Your task to perform on an android device: Bouvardia looks good, as it has 4.6 star ratings, so I want to view the full menu of Bouvardia Restaurant in the OpenTable app.
Image 0: 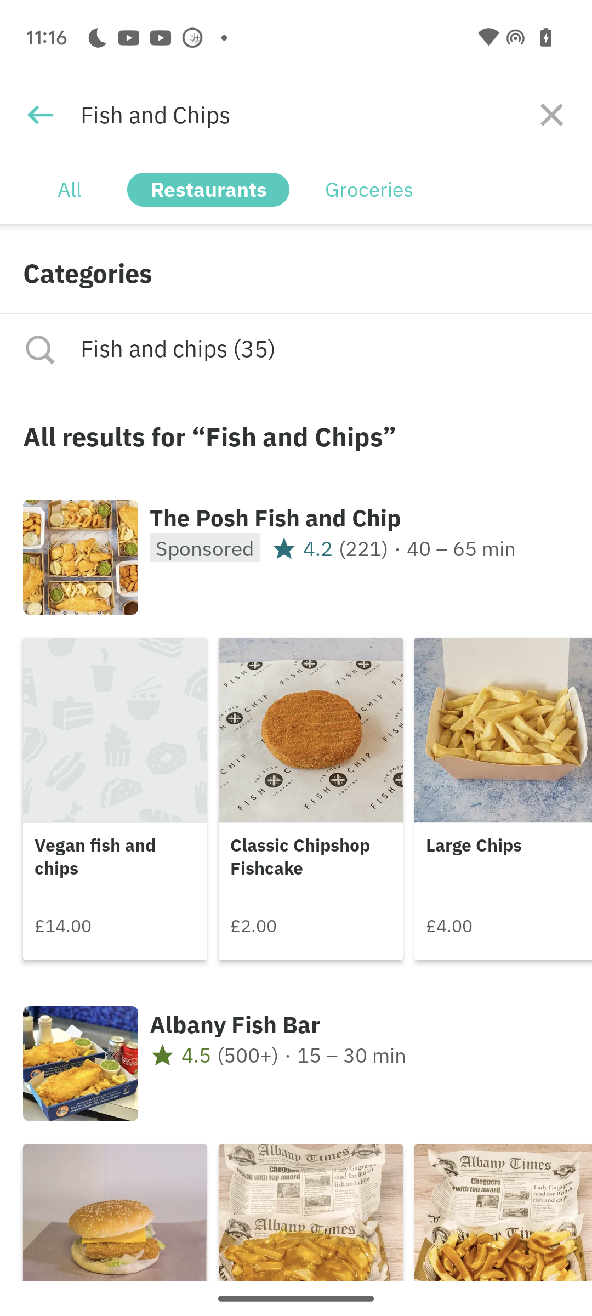
Open Opentable app
Step 0: open app "OpenTable"
Image 1: 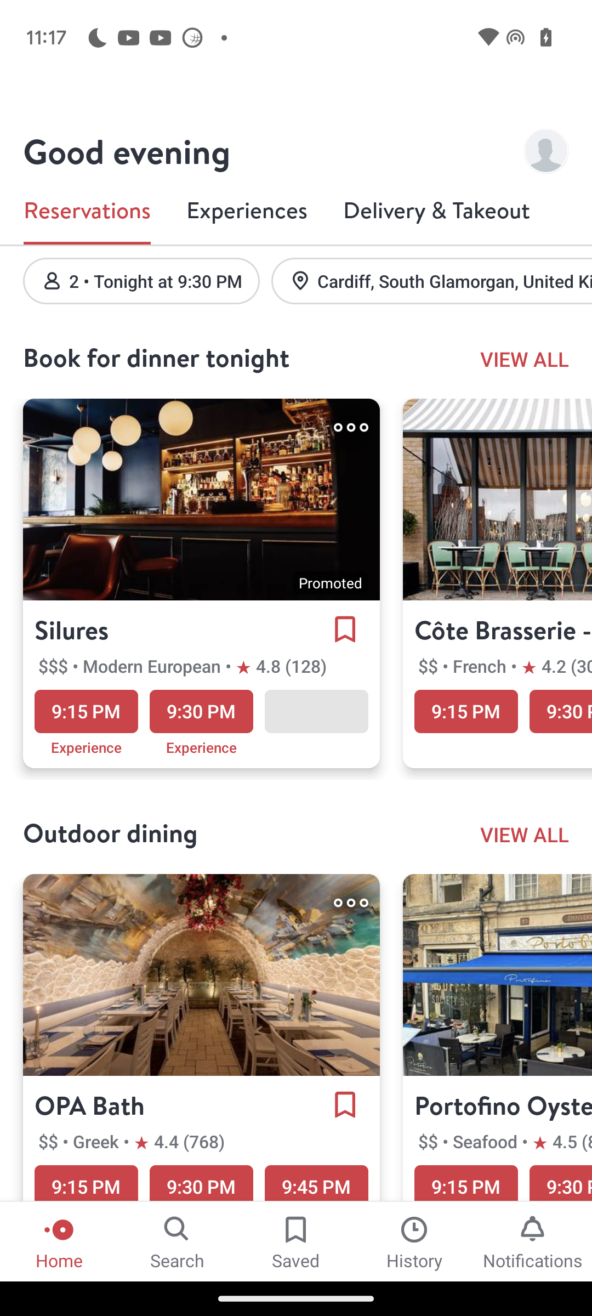
Click on the search option
Step 1: click (178, 1241)
Image 2: 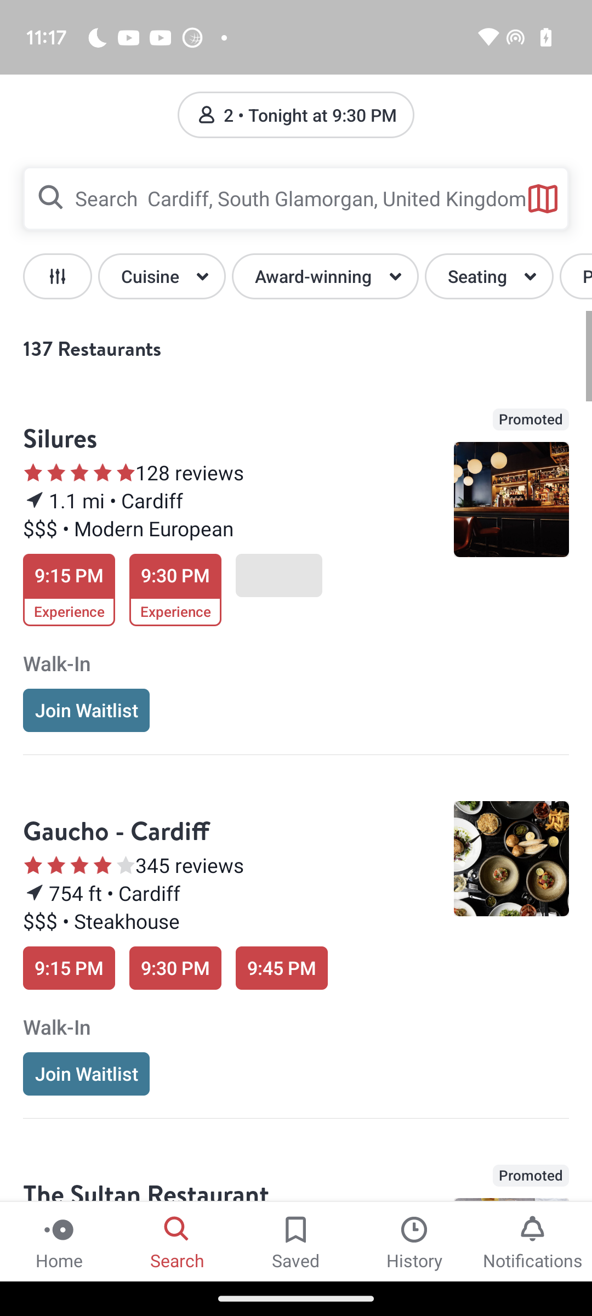
Click on the search bar
Step 2: click (301, 198)
Image 4: 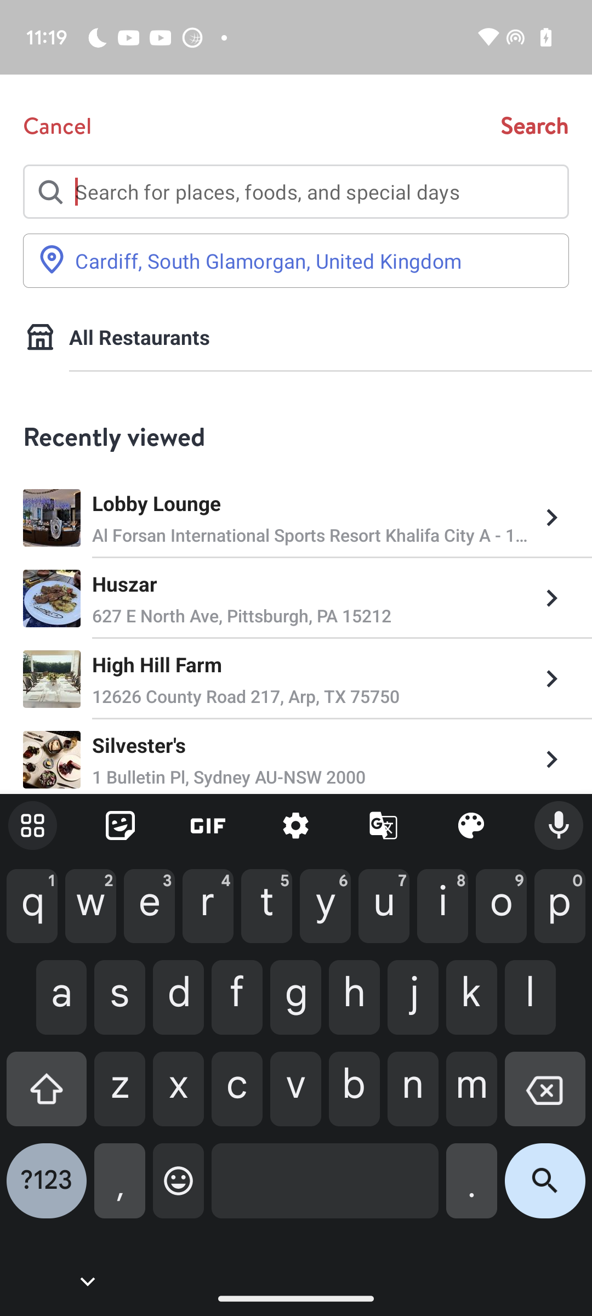
Enter Bouvardia
Step 4: type "Bouvardia"
Image 5: 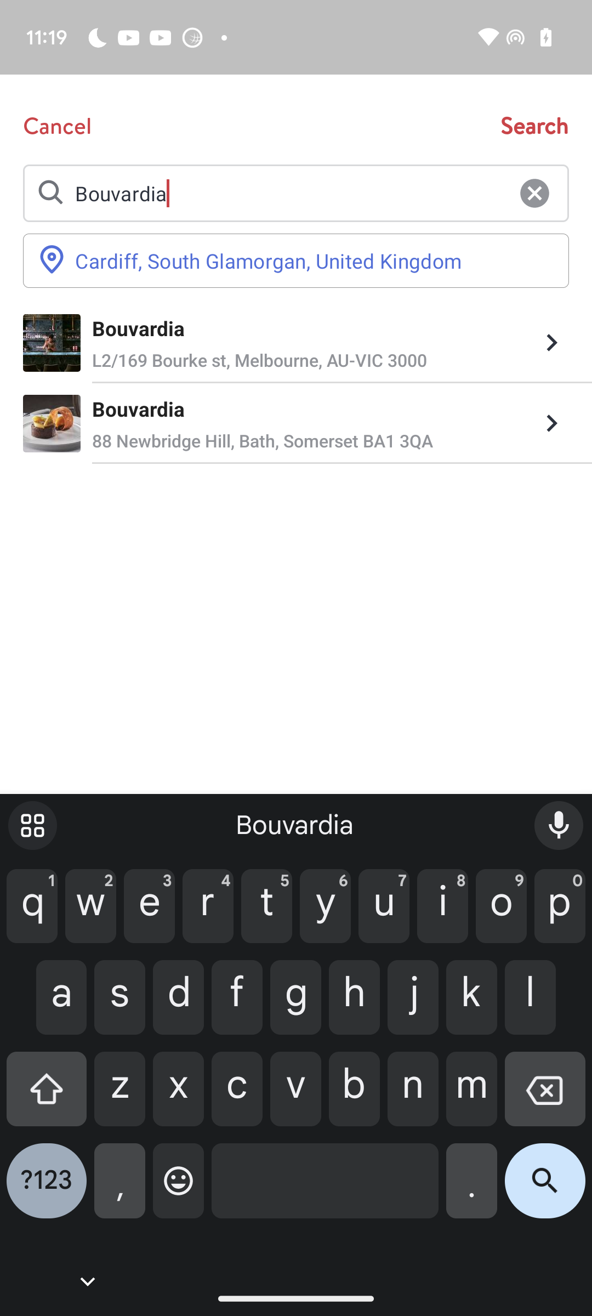
Click on the second search result
Step 5: click (313, 446)
Image 6: 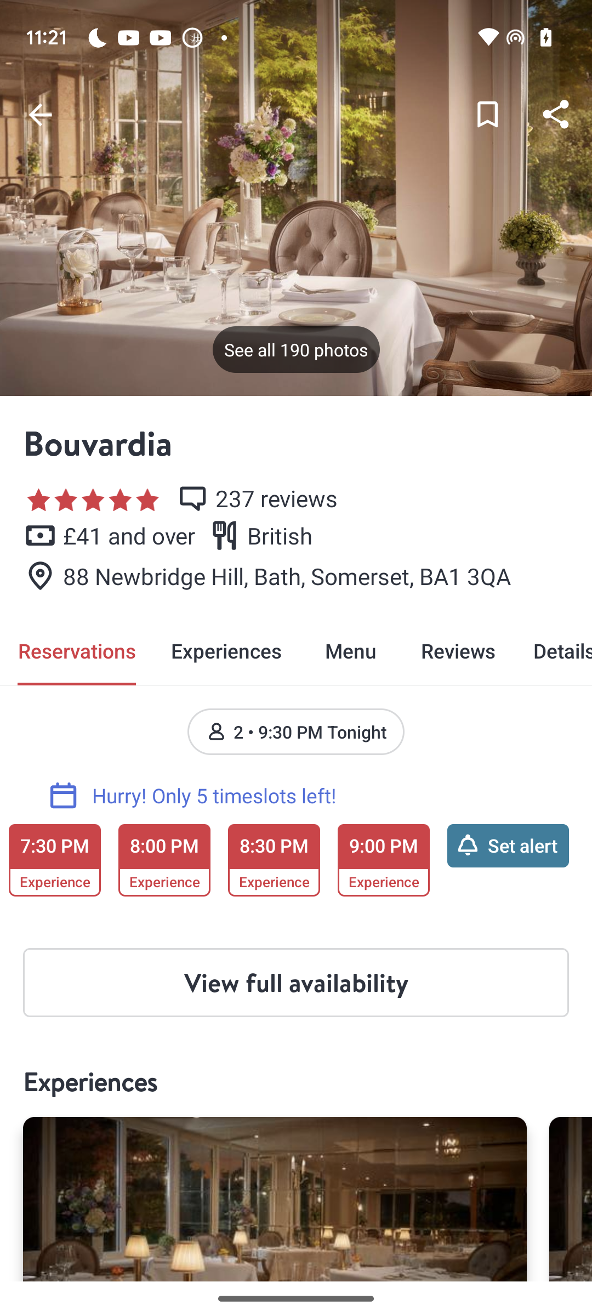
Swipe down to view menu
Step 6: scroll down
Image 7: 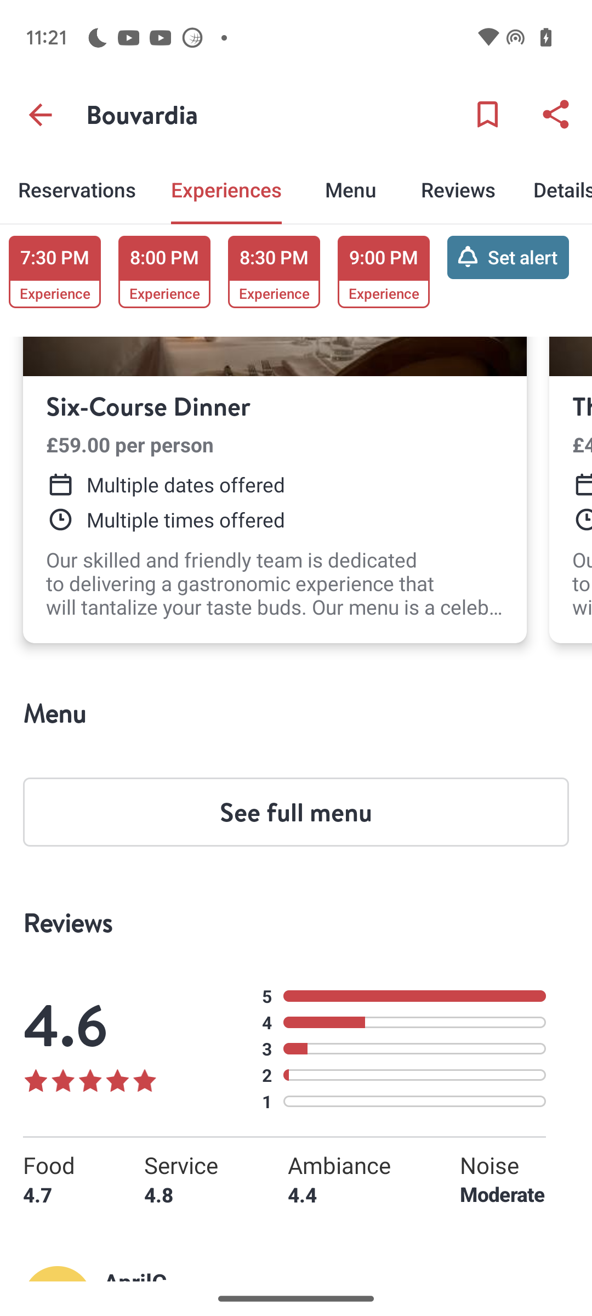
Click on see full menu
Step 7: click (296, 812)
Image 8: 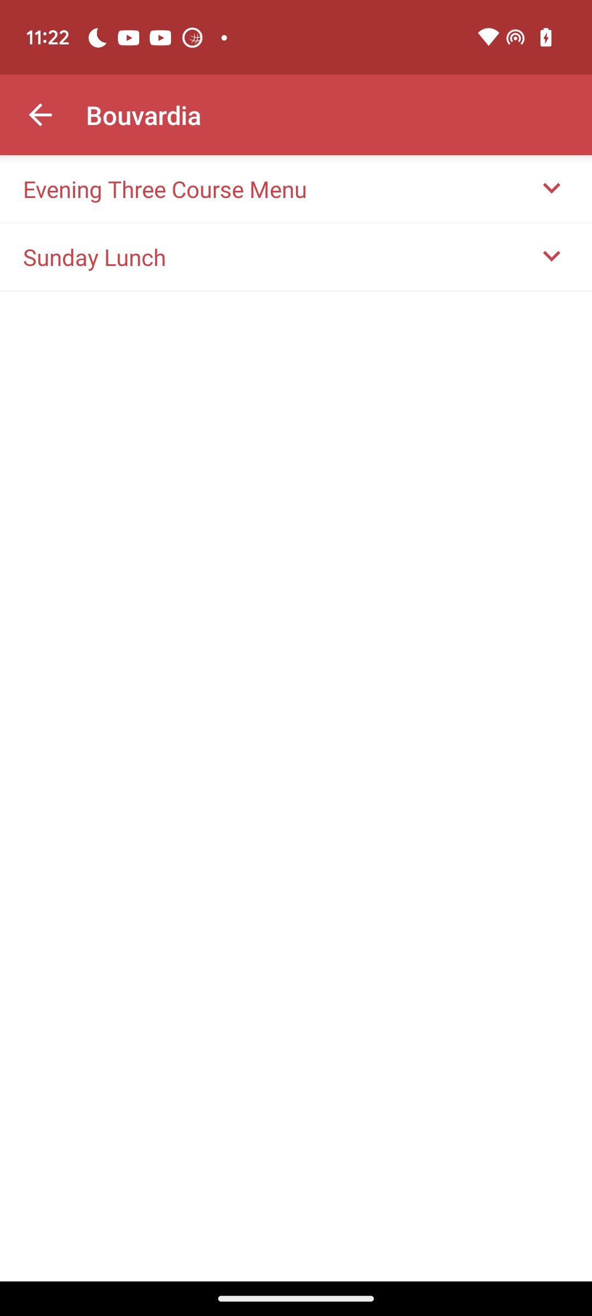
Click on Sunday Lunch option
Step 8: click (278, 257)